Your task to perform on an android device: Add the men's athletic shoes to the Etsy app wishlist for future shopping.
Image 0: 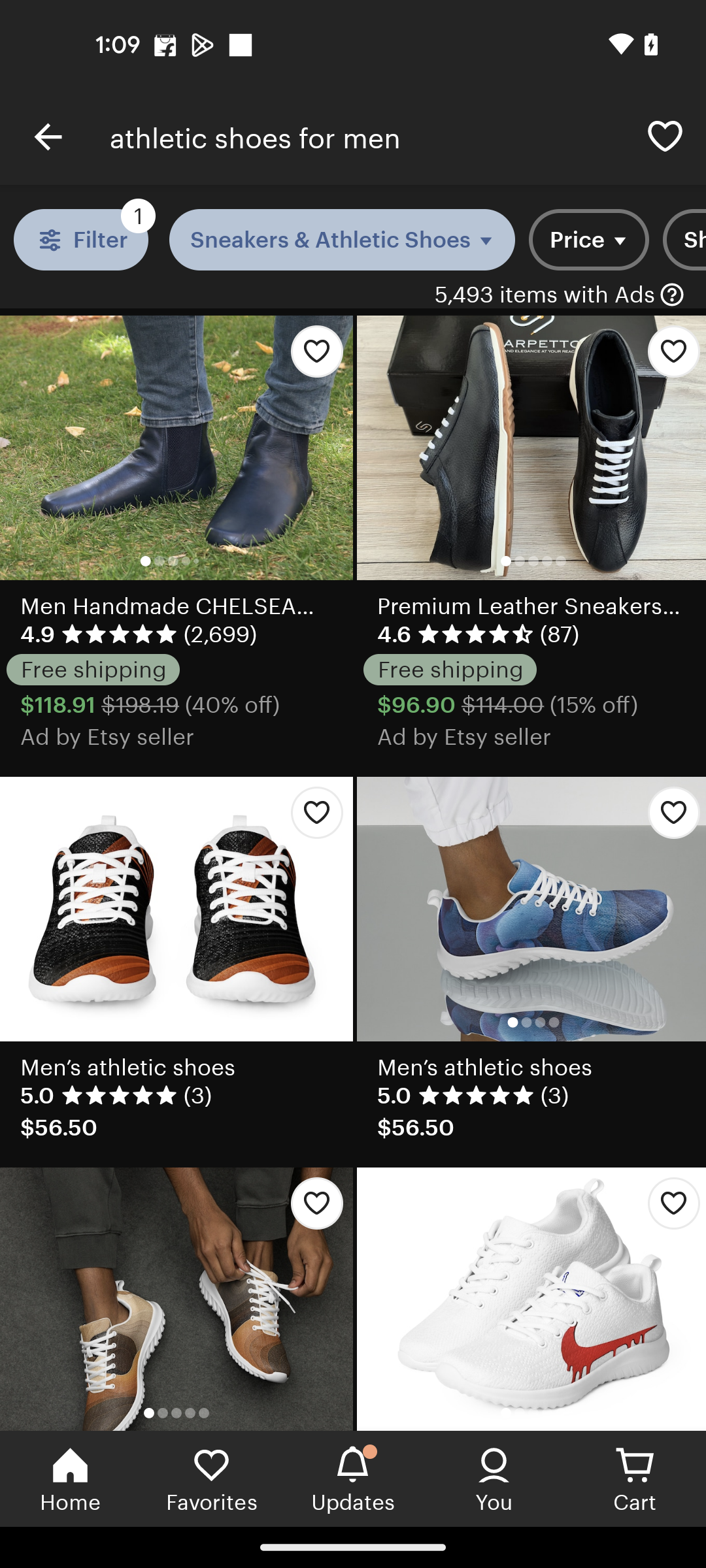
Click on the wishlist icon of the men's athletic shoes.
Step 0: click (311, 817)
Image 1: 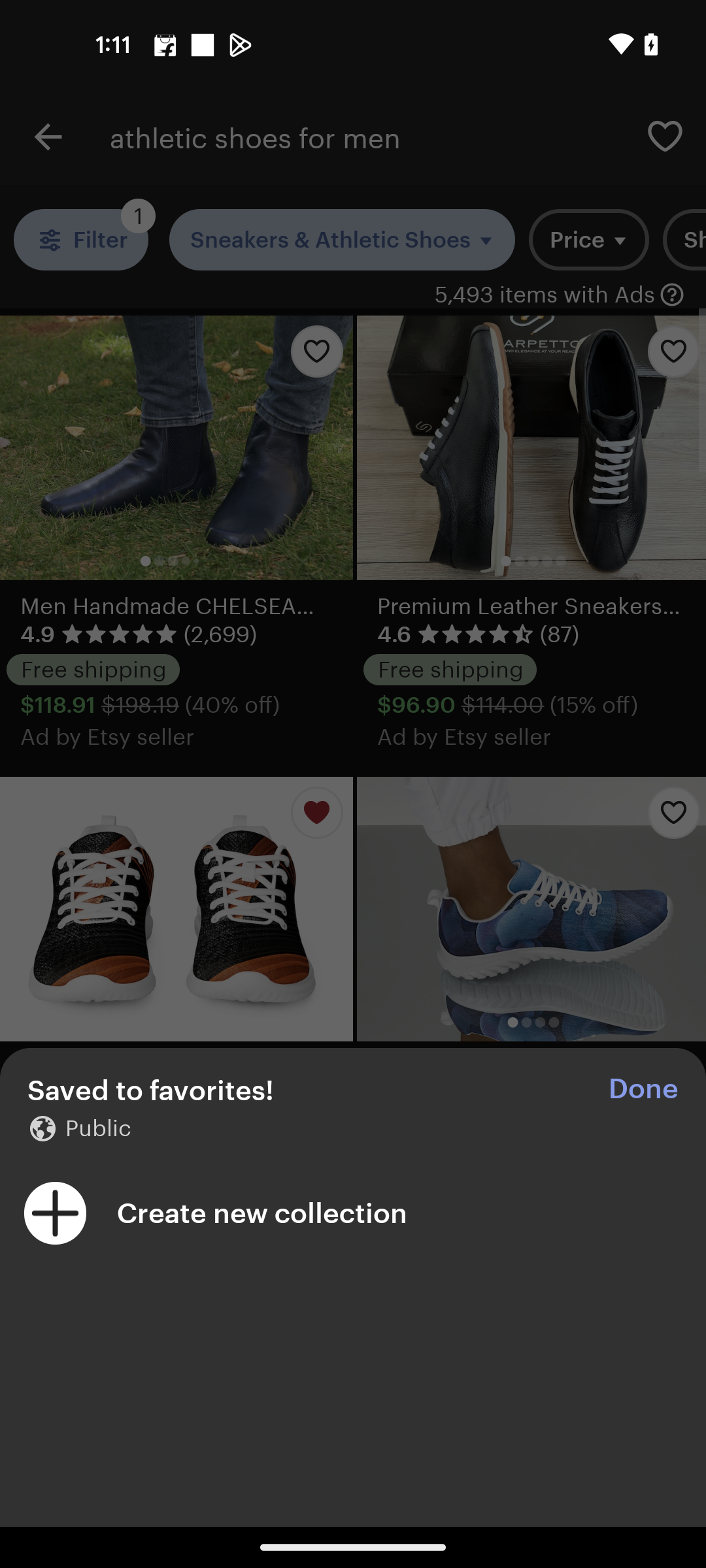
click on Done button
Step 1: click (643, 1089)